Your task to perform on an android device: I want to print my document so that I can read it.
Image 0: 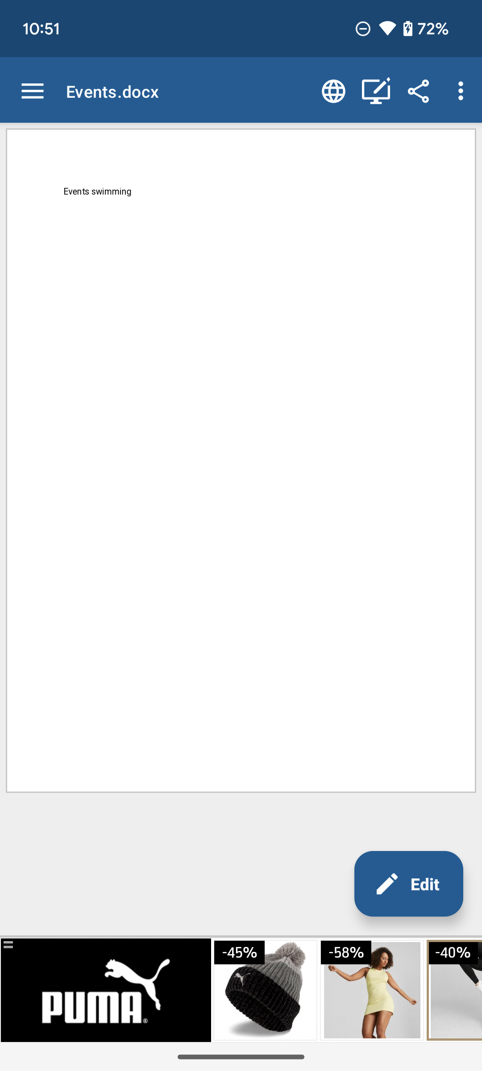
Click on the three dots on the top right corner of the screen.
Step 0: click (457, 91)
Image 1: 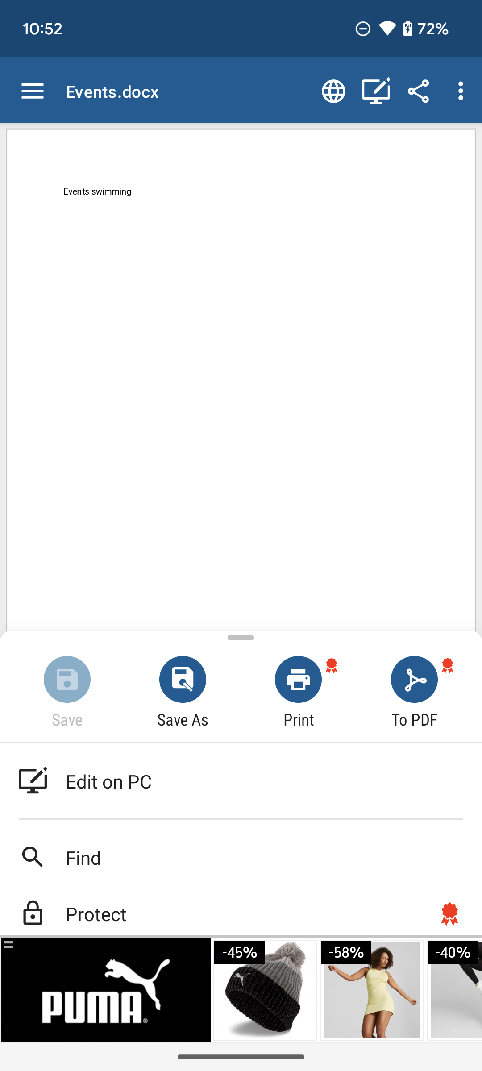
Click on the Print option on the screen.
Step 1: click (299, 691)
Image 2: 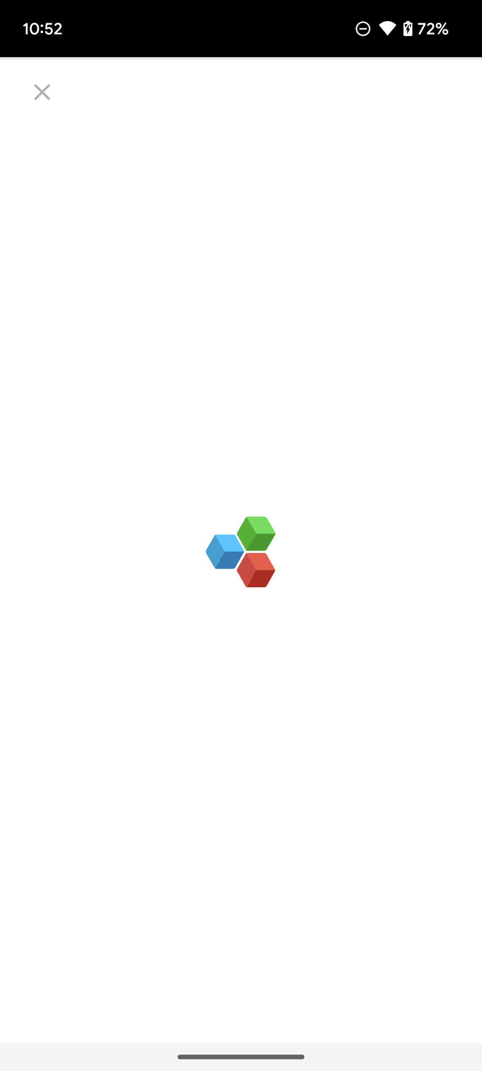
Click on the Print option on the screen.
Step 2: wait